Your task to perform on an android device: I need to sign out of Gmail to login to my new account.
Image 0: 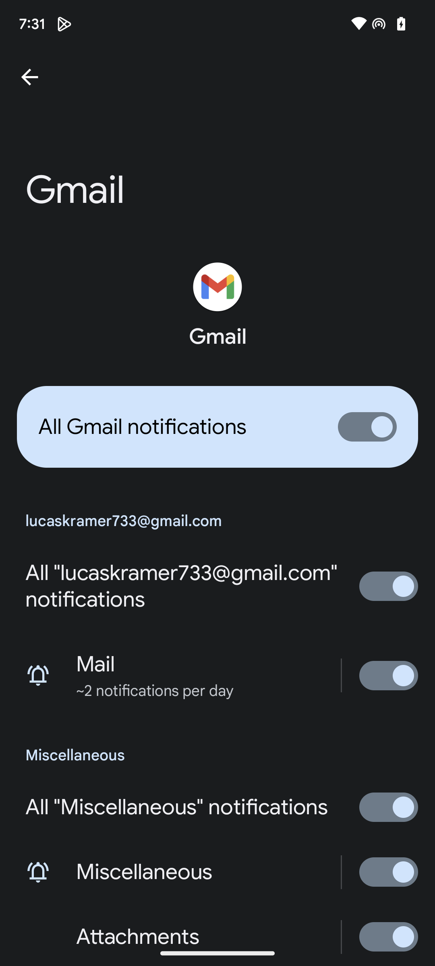
Click on the Top left arrow.
Step 0: click (29, 77)
Image 1: 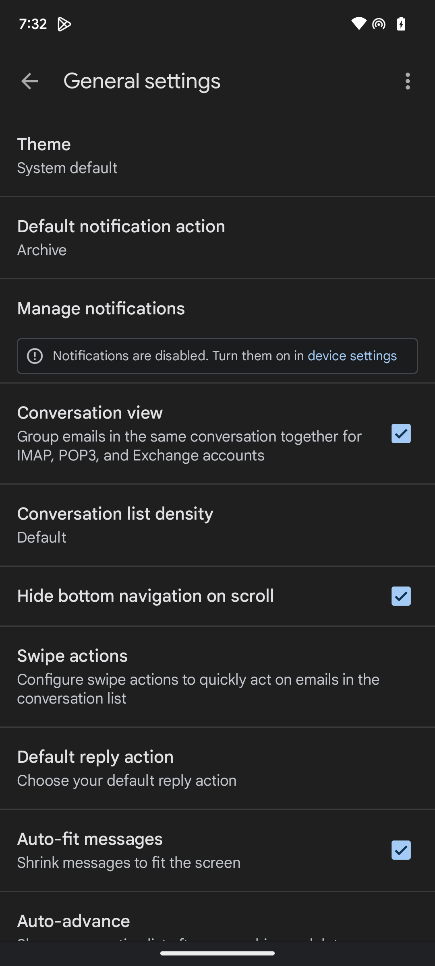
Click on the top left arrow.
Step 1: click (29, 81)
Image 2: 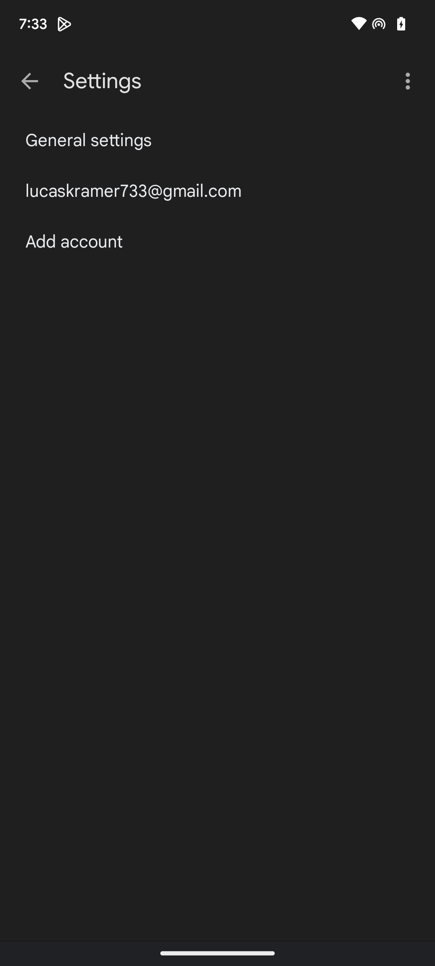
Click on the top left arrow.
Step 2: click (29, 81)
Image 3: 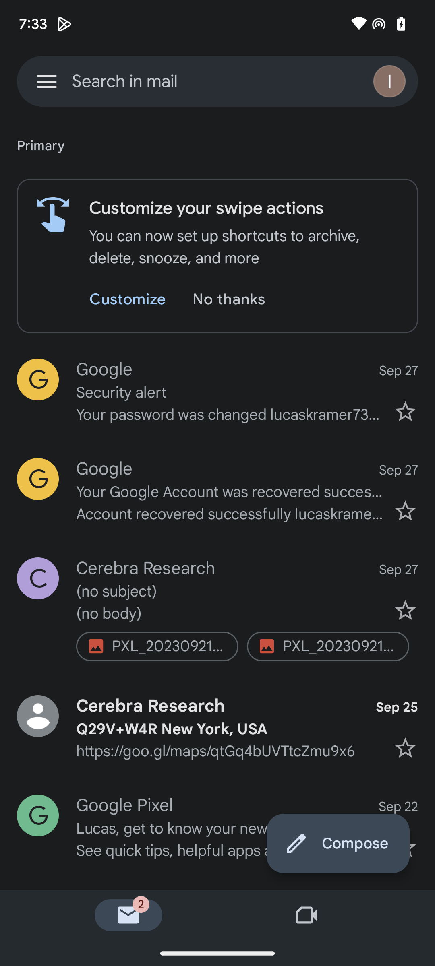
Click on the I button in top right.
Step 3: click (391, 81)
Image 4: 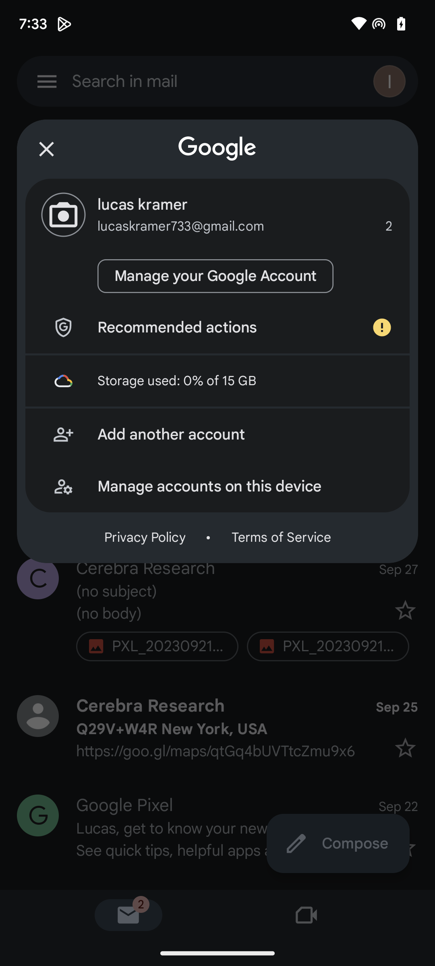
Click on Manage your Google account.
Step 4: click (215, 276)
Image 6: 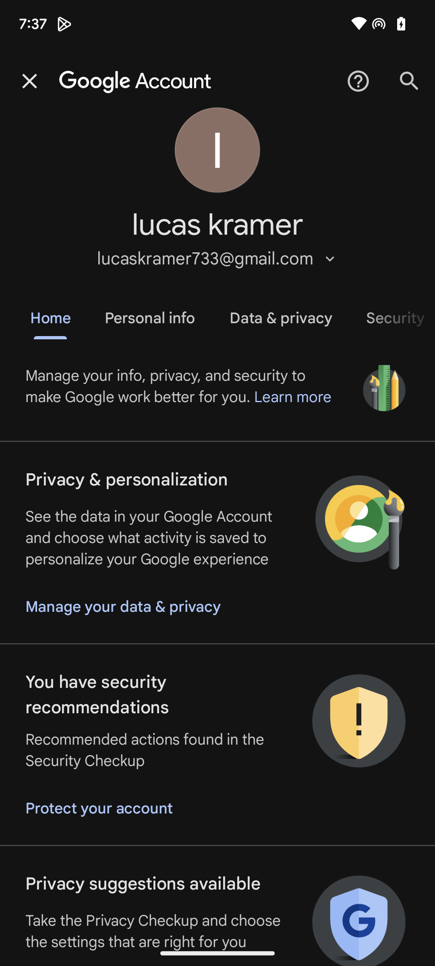
Click on the lucaskramer733@gmail.com
Step 6: click (205, 259)
Image 7: 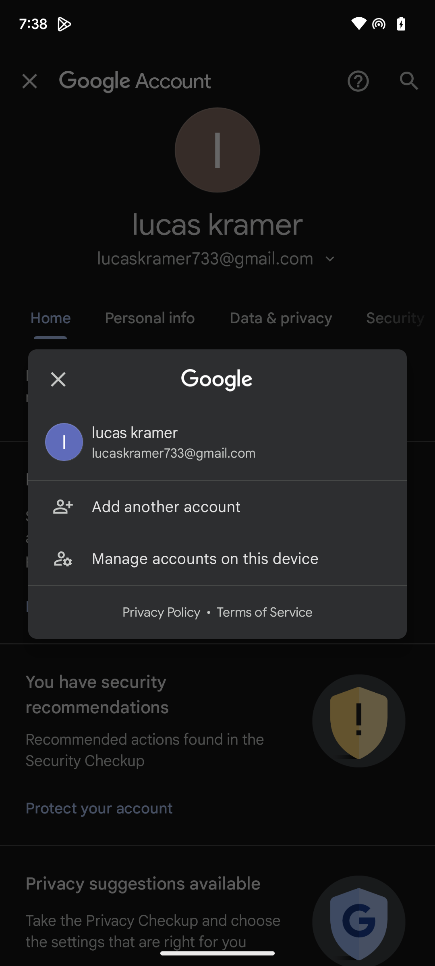
Click on Manage accounts on this device.
Step 7: click (237, 559)
Image 8: 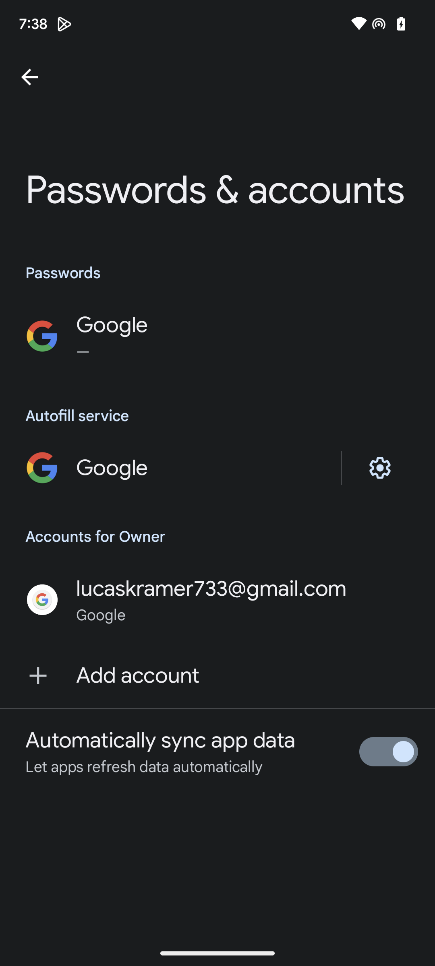
Click on lucaskramer733@gmail.com
Step 8: click (211, 588)
Image 9: 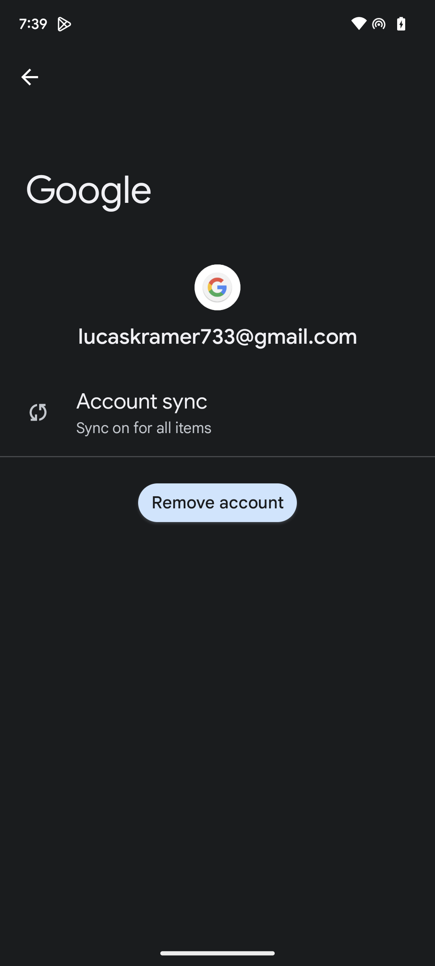
Click on Remove account.
Step 9: click (217, 503)
Image 10: 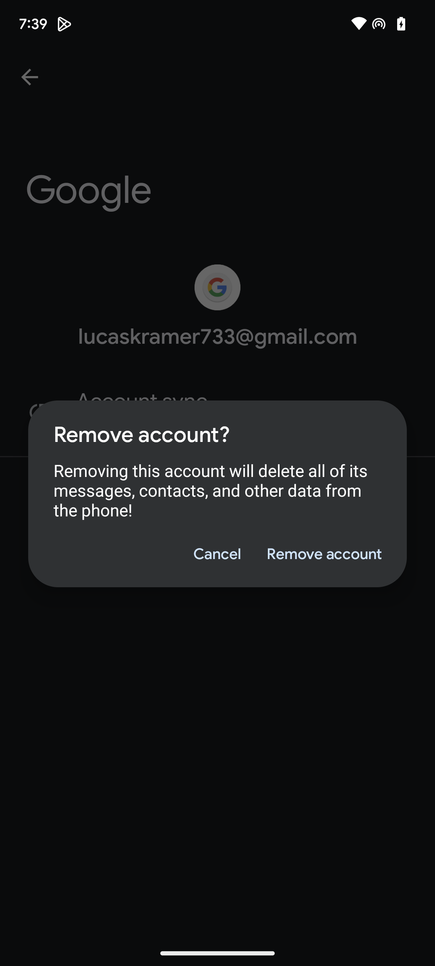
Click on Remove account.
Step 10: click (323, 554)